Your task to perform on an android device: In the ToysPoint app , search for Iron Man Toy.
Image 1: 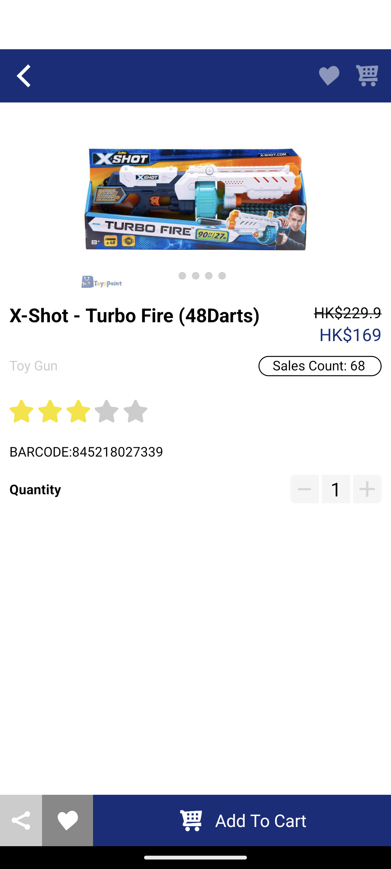
Get back to the previous page of the app
Step 1: press back button
Image 2: 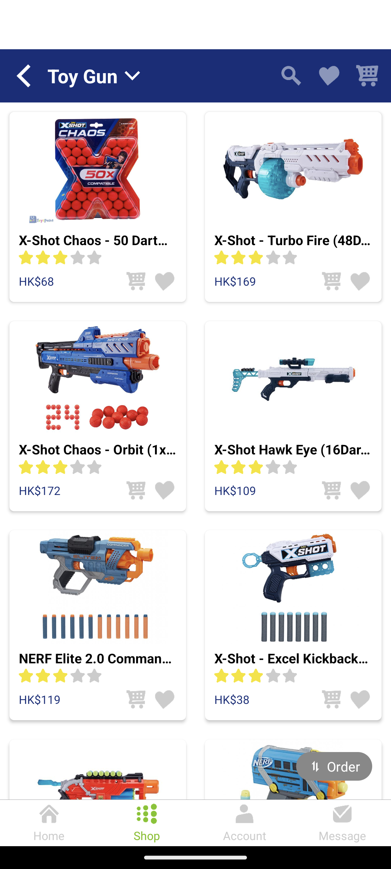
Click on the search icon at the top of the screen
Step 2: click (289, 77)
Image 3: 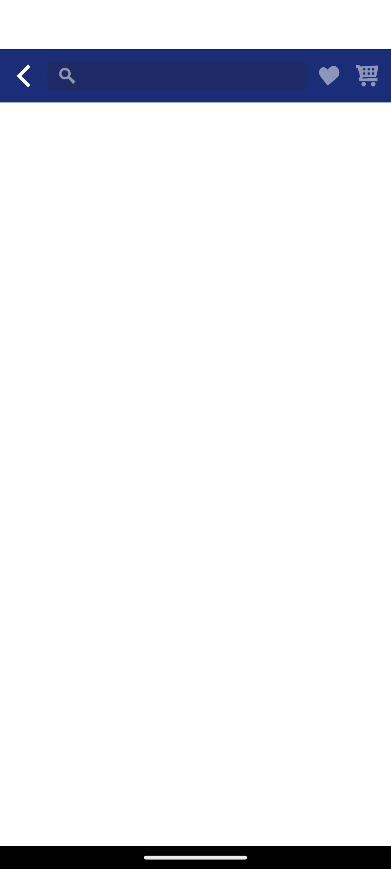
Go to the search bar at the top of the screen
Step 3: click (176, 76)
Image 4: 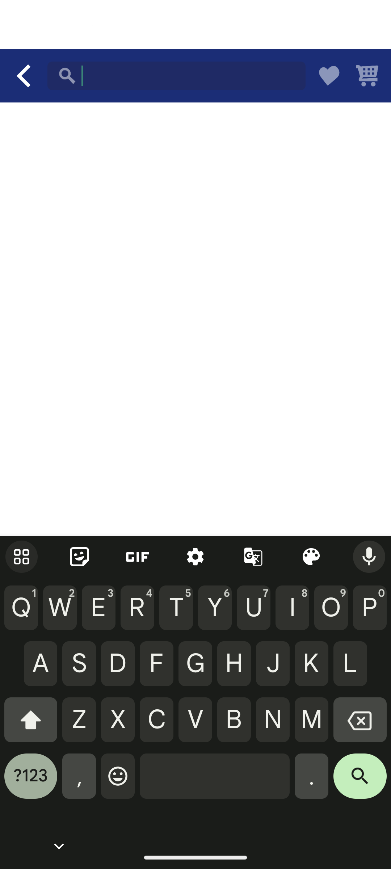
Search for Iron Man in the search bar
Step 4: type "Iron Man"
Image 5: 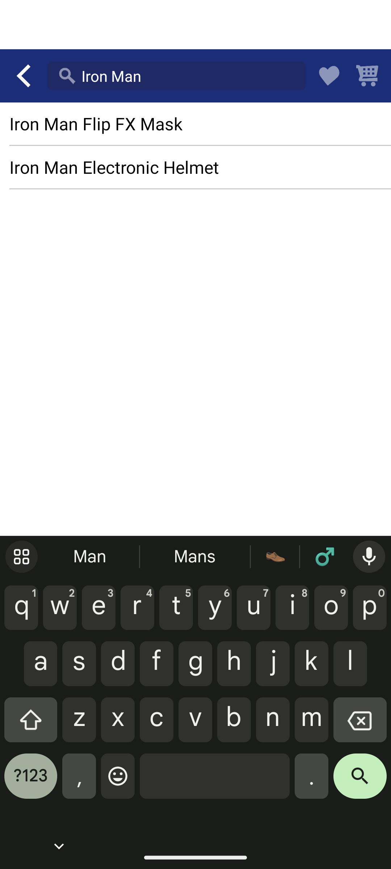
Click on the search icon at the bottom right corner of the keyboard
Step 5: click (360, 781)